Your task to perform on an android device: I want to add a bookmark to the 51 page number because I've done reading for the day and can start where I left off the next day.
Image 0: 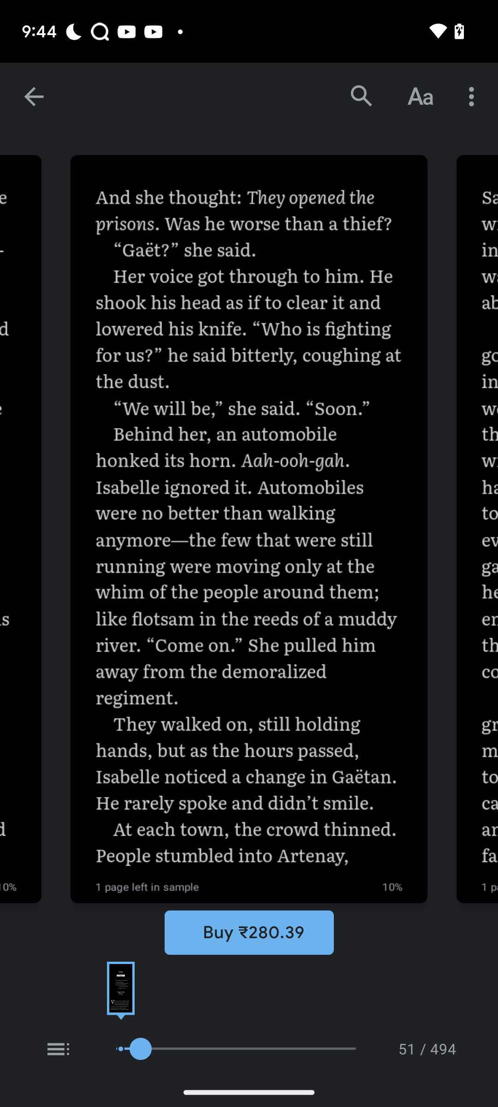
Click on the three dot icon at the top right of the screen
Step 0: click (474, 96)
Image 1: 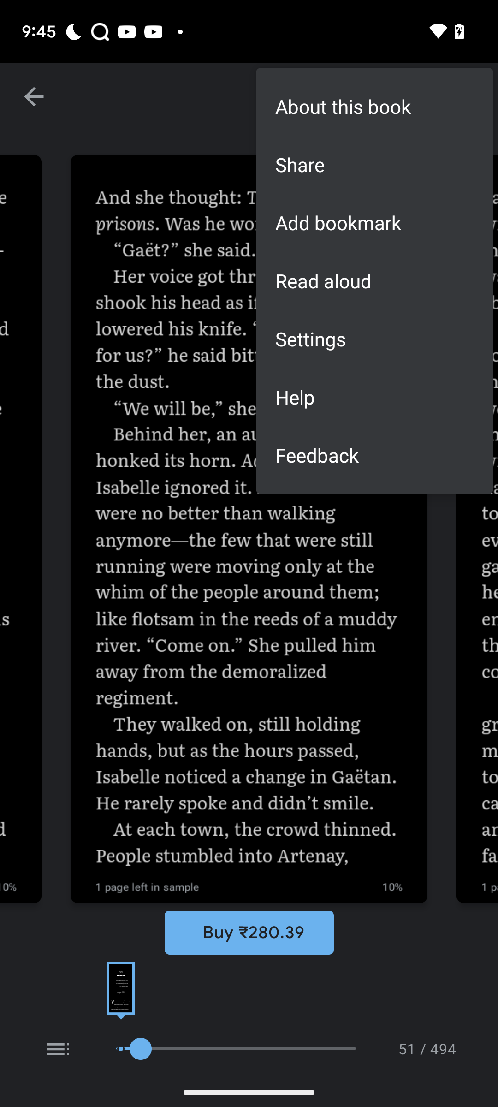
Click on Add Bookmark Option
Step 1: click (374, 222)